Your task to perform on an android device: I want to cook Super Simple Dinner Rolls for the main course. Look for the recipes for Super Simple Dinner Rolls in the main category in the SideChef app.
Image 0: 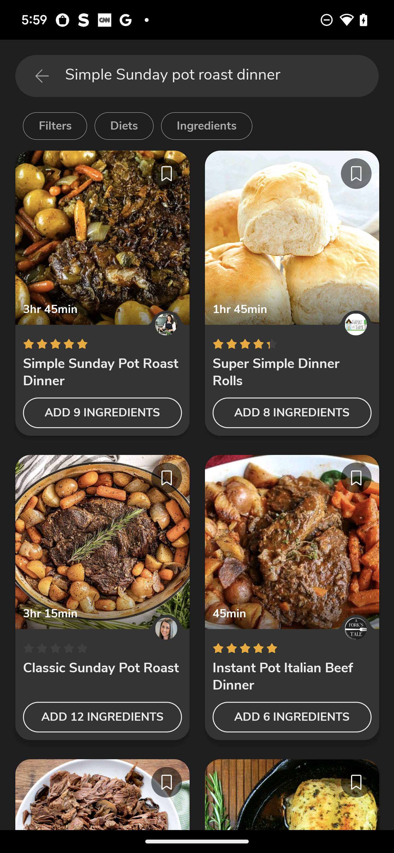
Click on the second Suggested recipe
Step 0: click (270, 338)
Image 1: 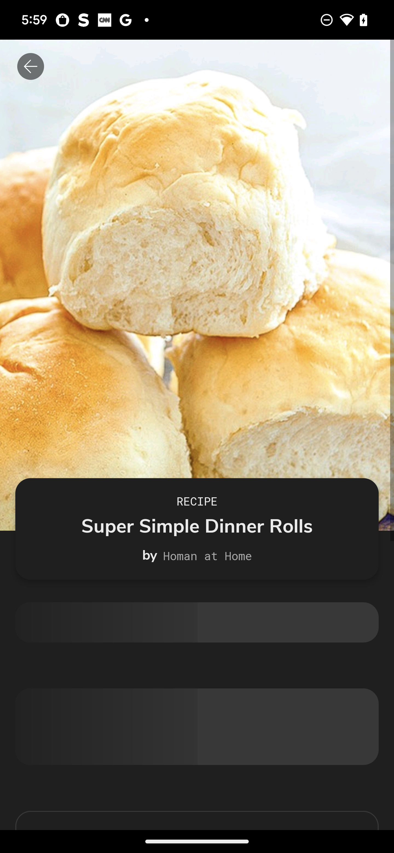
Click on the second Suggested recipe
Step 1: wait
Image 2: 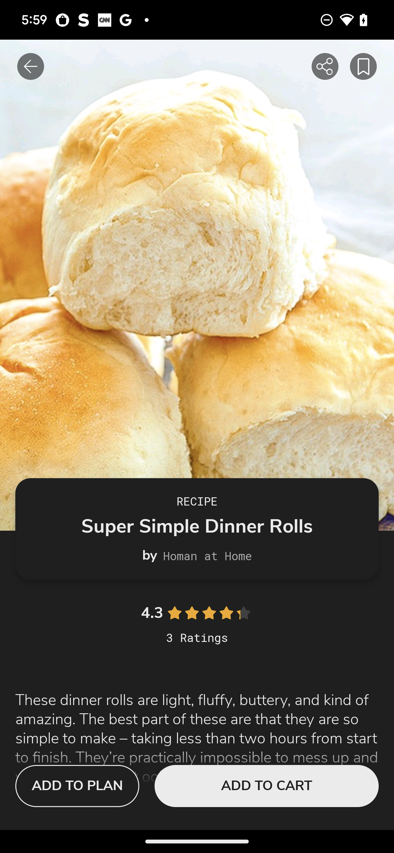
Swipe up on the screen
Step 2: scroll down
Image 3: 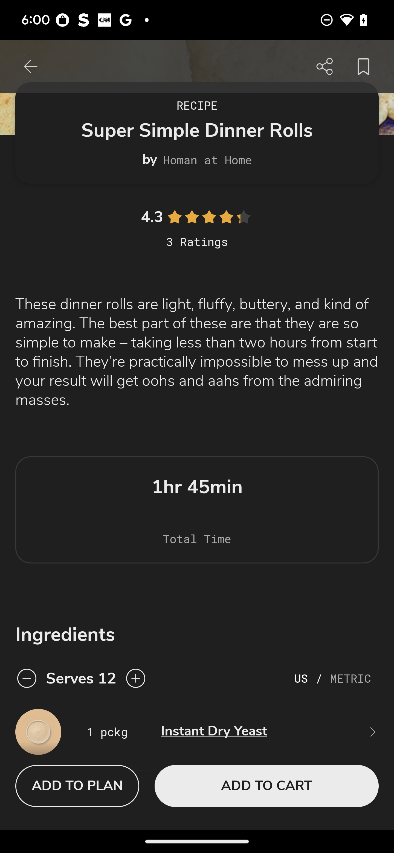
Swipe up on the screen
Step 3: scroll down